Your task to perform on an android device: I have to order groceries on Sunday morning, so create a checklist note for me in the Keep Notein app with the title Grocery and add eggs and oats to it so that I remember what to order.
Image 0: 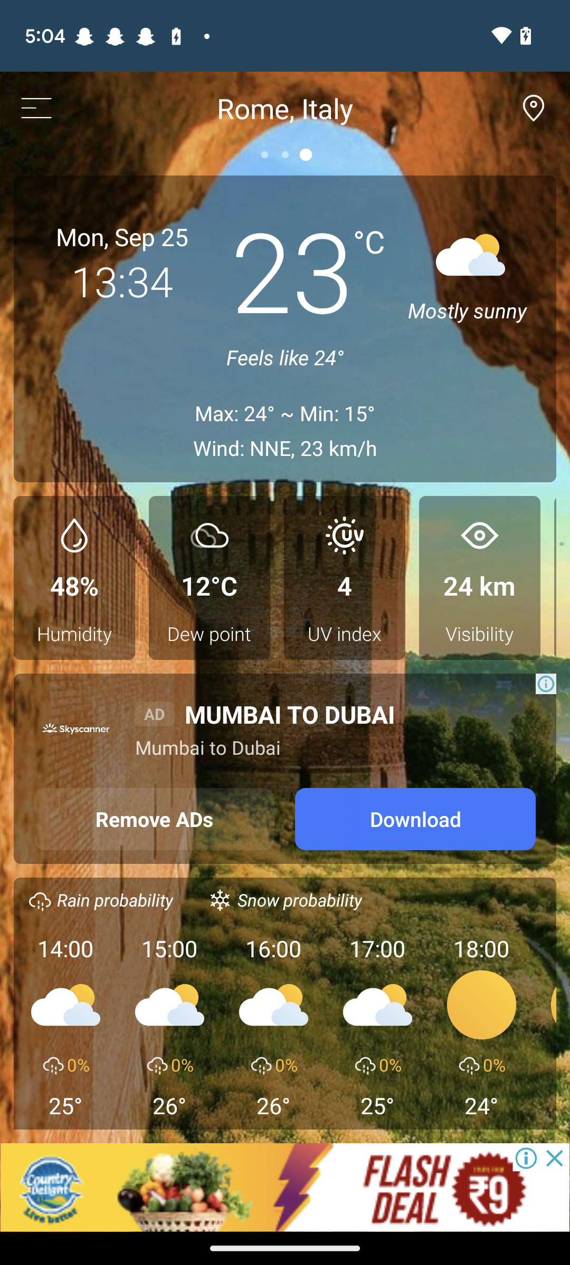
Open the Notein app.
Step 0: open app "Notein"
Image 1: 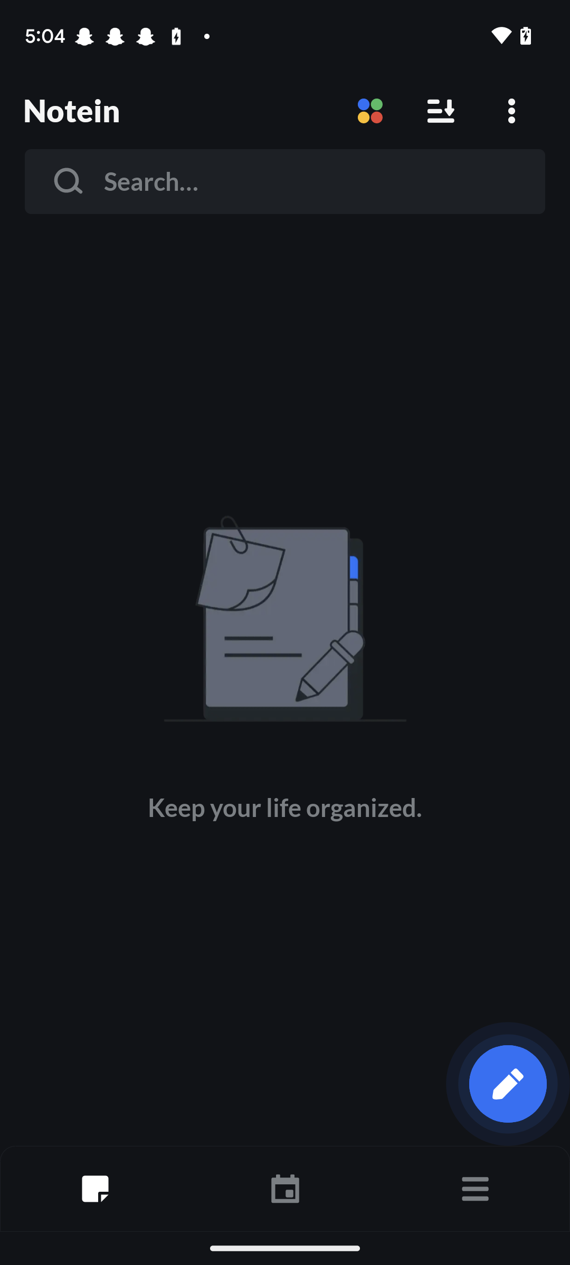
Click on the Pen icon at the bottom right of the screen
Step 1: click (508, 1084)
Image 4: 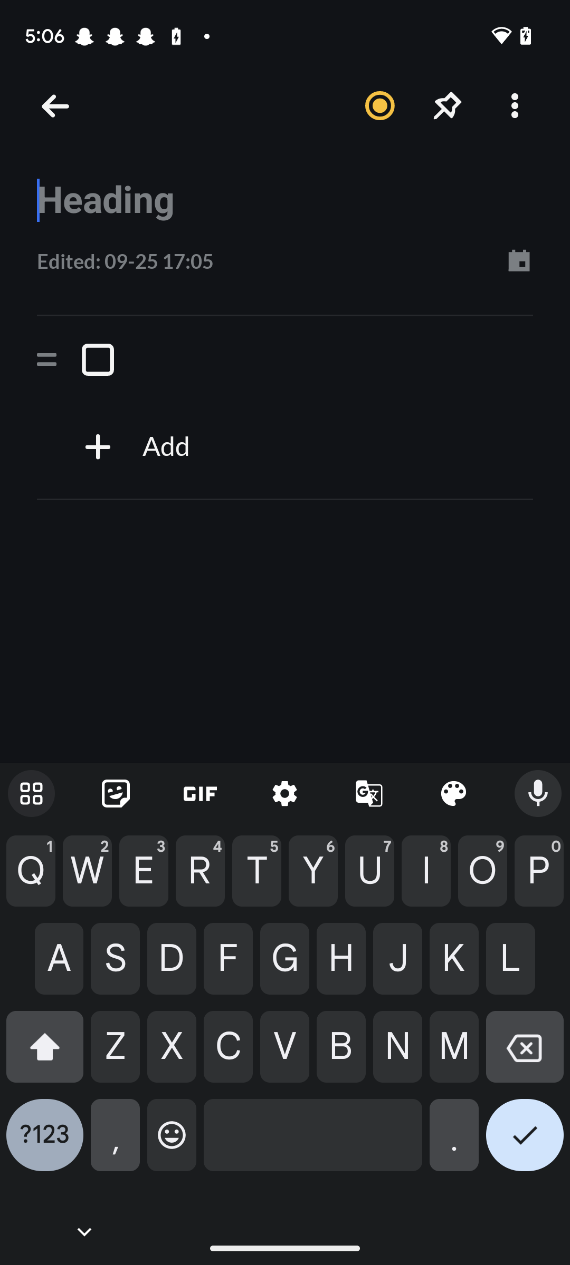
Type Grocery in the Heading Input box.
Step 4: type "Grocery"
Image 5: 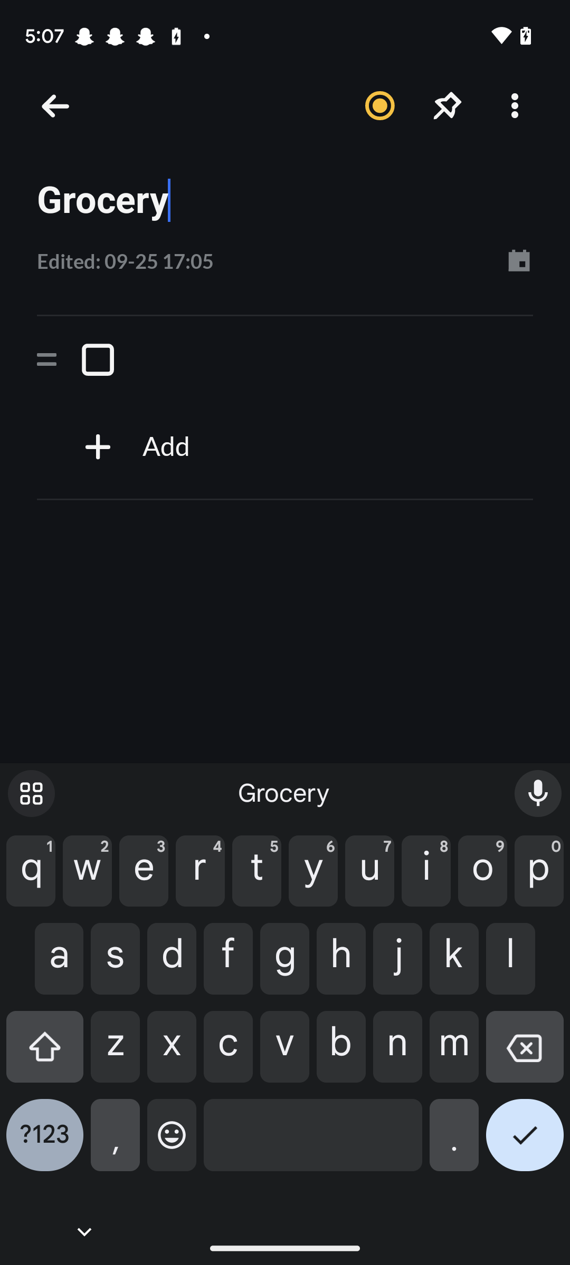
Click in front of the checkbox to add the item.
Step 5: click (319, 359)
Image 6: 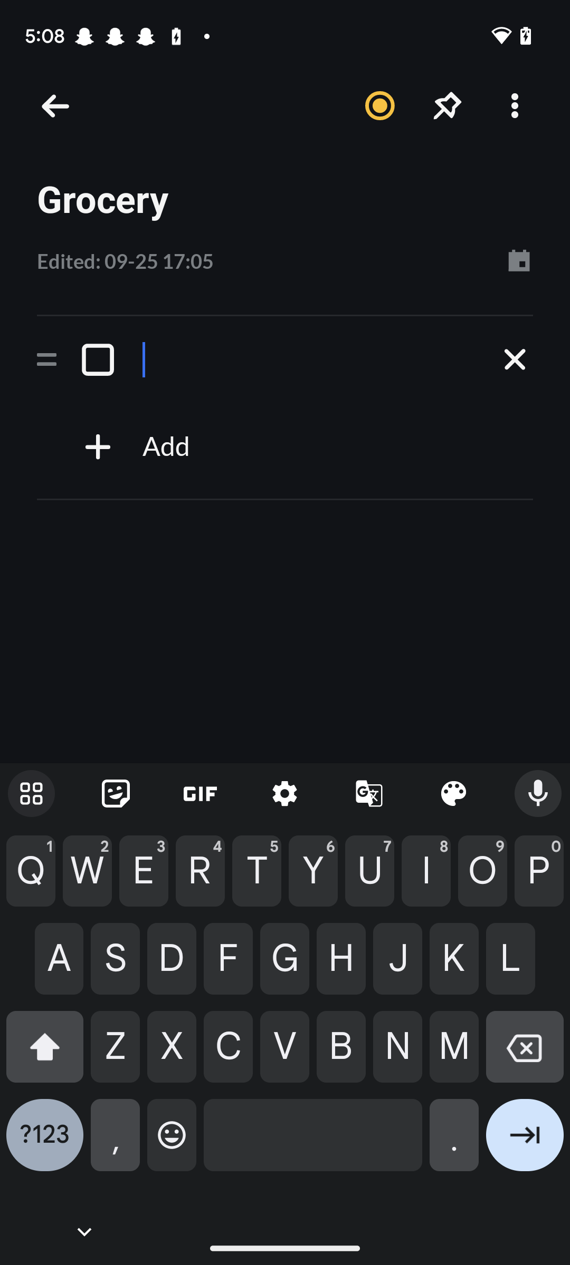
Type Egg
Step 6: type "Egg"
Image 7: 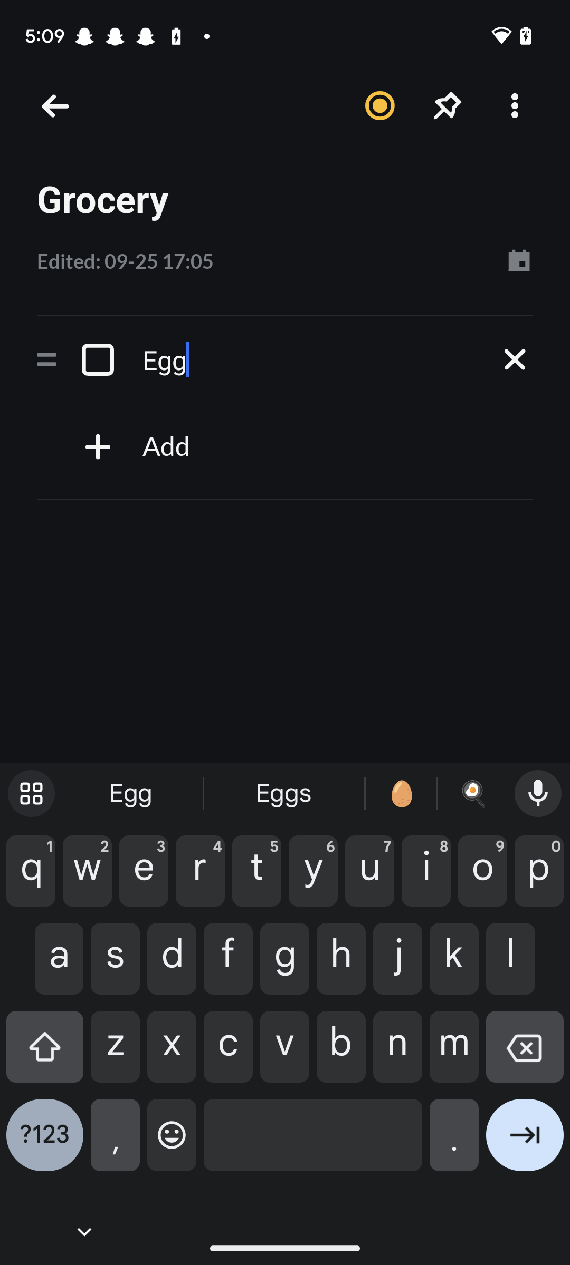
Click on the + icon to add a checkbox.
Step 7: click (98, 445)
Image 8: 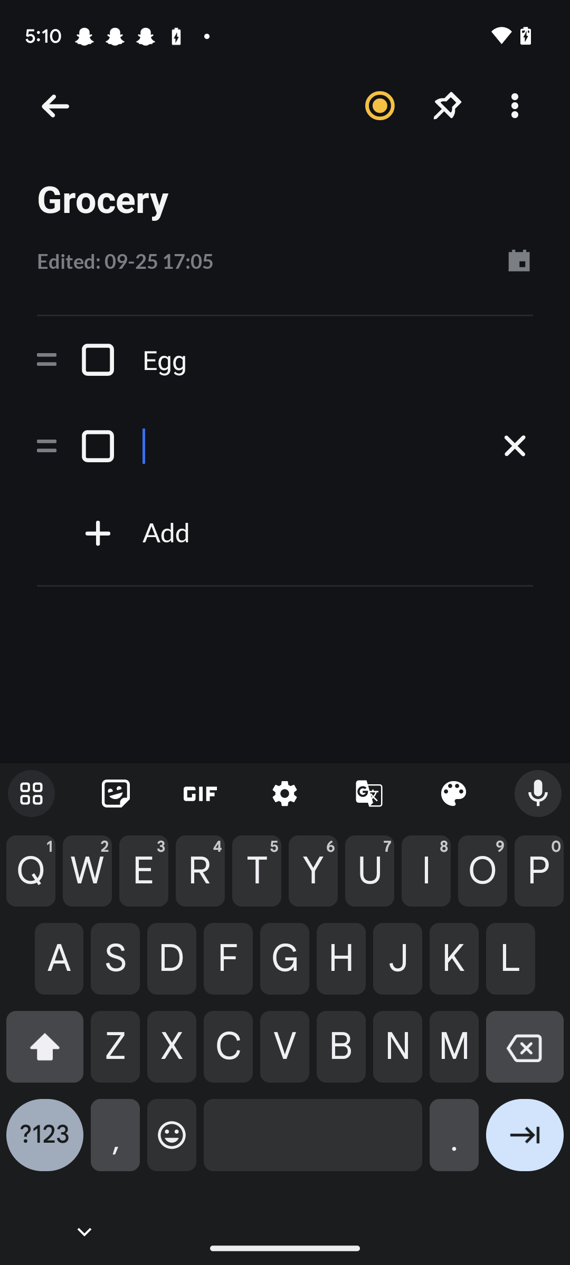
Type Oats
Step 8: type "Oats"
Image 9: 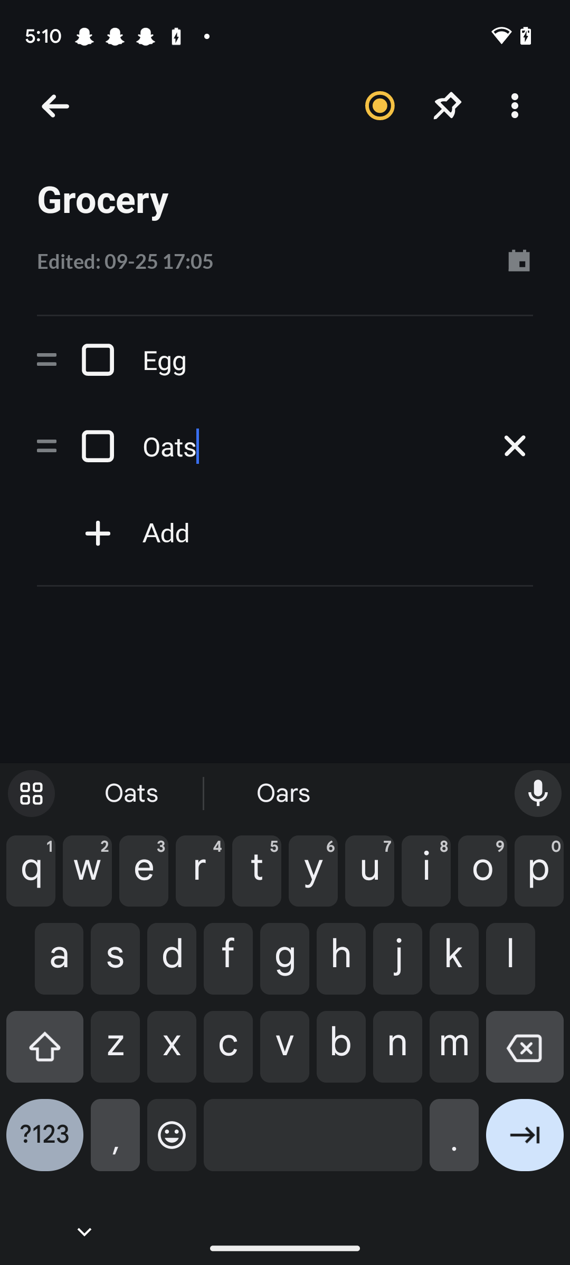
Go back
Step 9: press back button